Your task to perform on an android device: I want to checkout some badminton racket on the decathlon app.
Image 1: 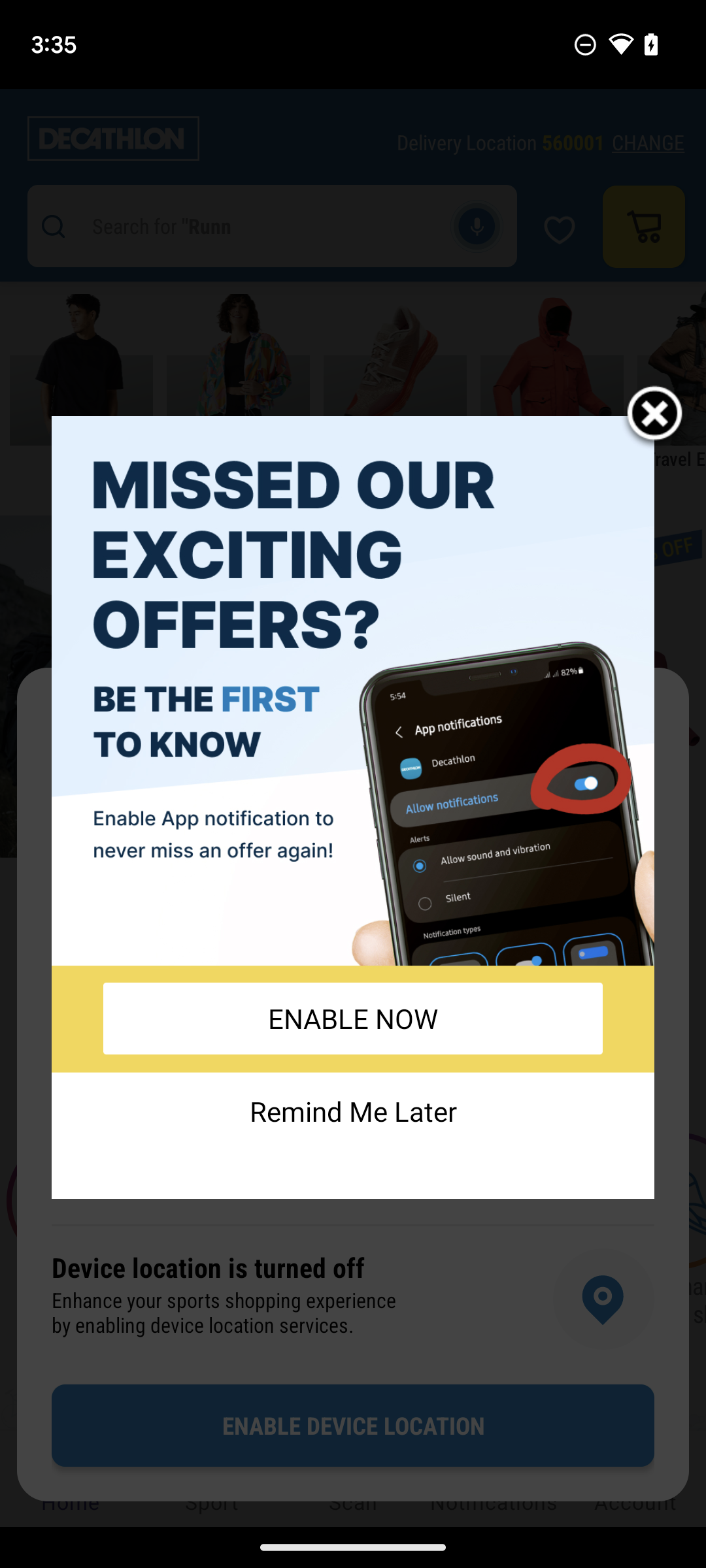
Click on the "X" button.
Step 1: click (654, 416)
Image 2: 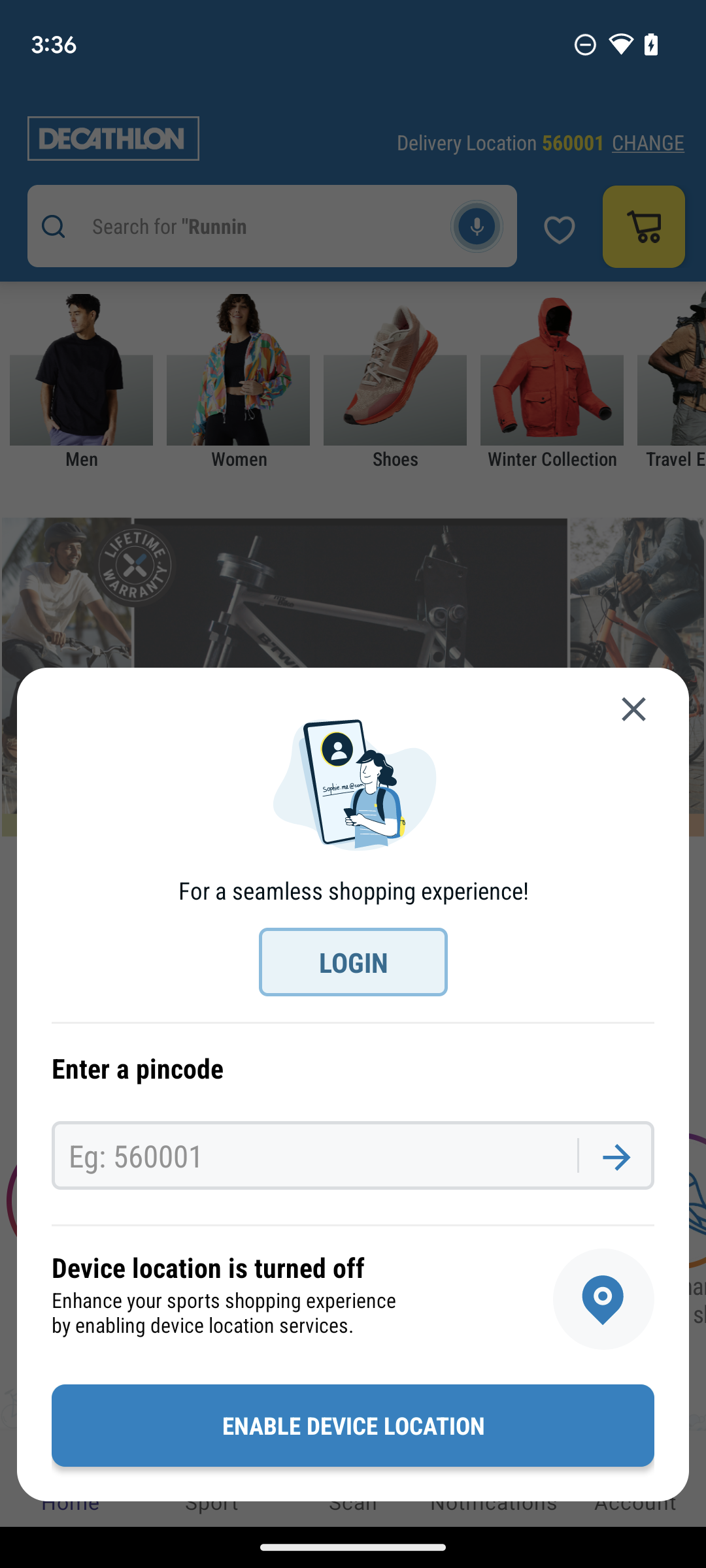
Click on the "X" button.
Step 2: click (633, 708)
Image 3: 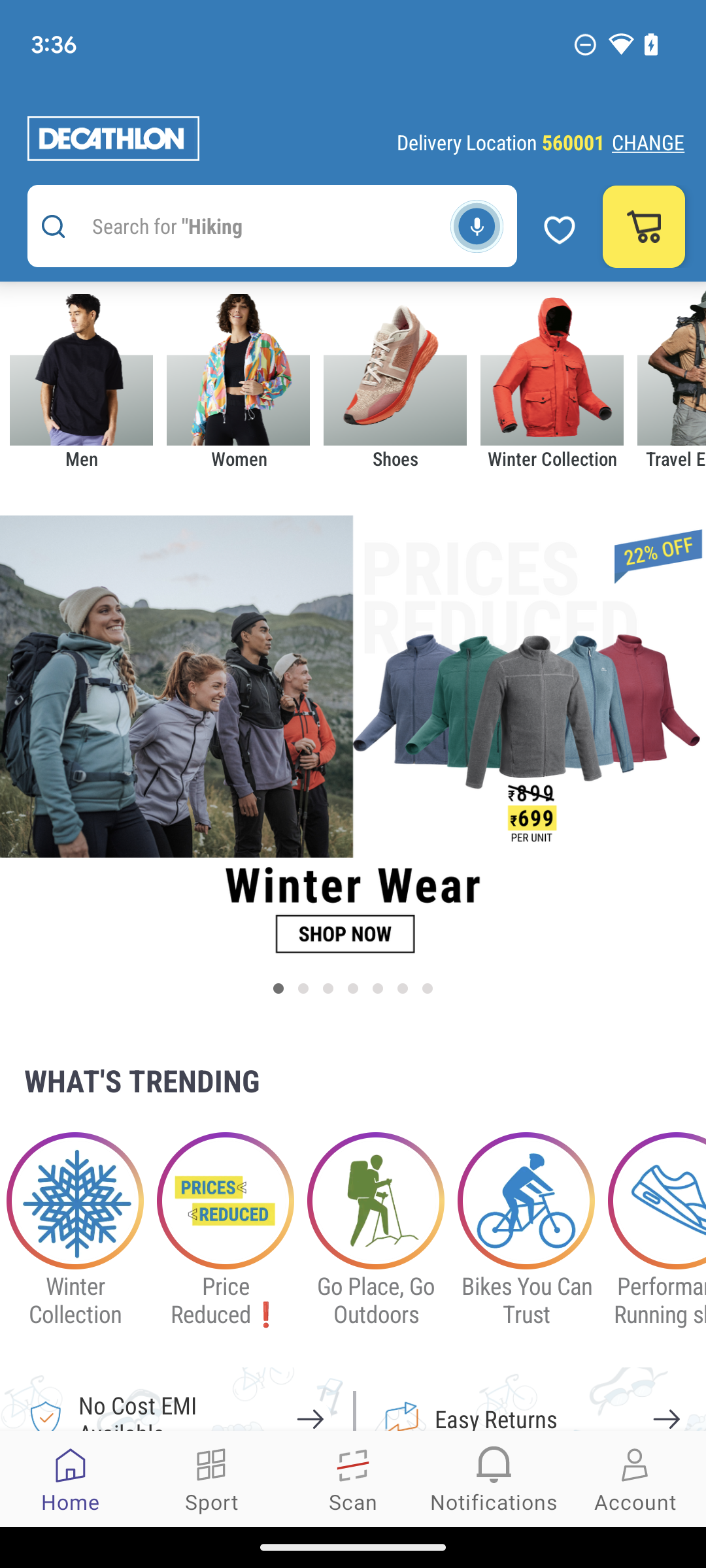
Click on the search bar on top of the screen.
Step 3: click (245, 226)
Image 4: 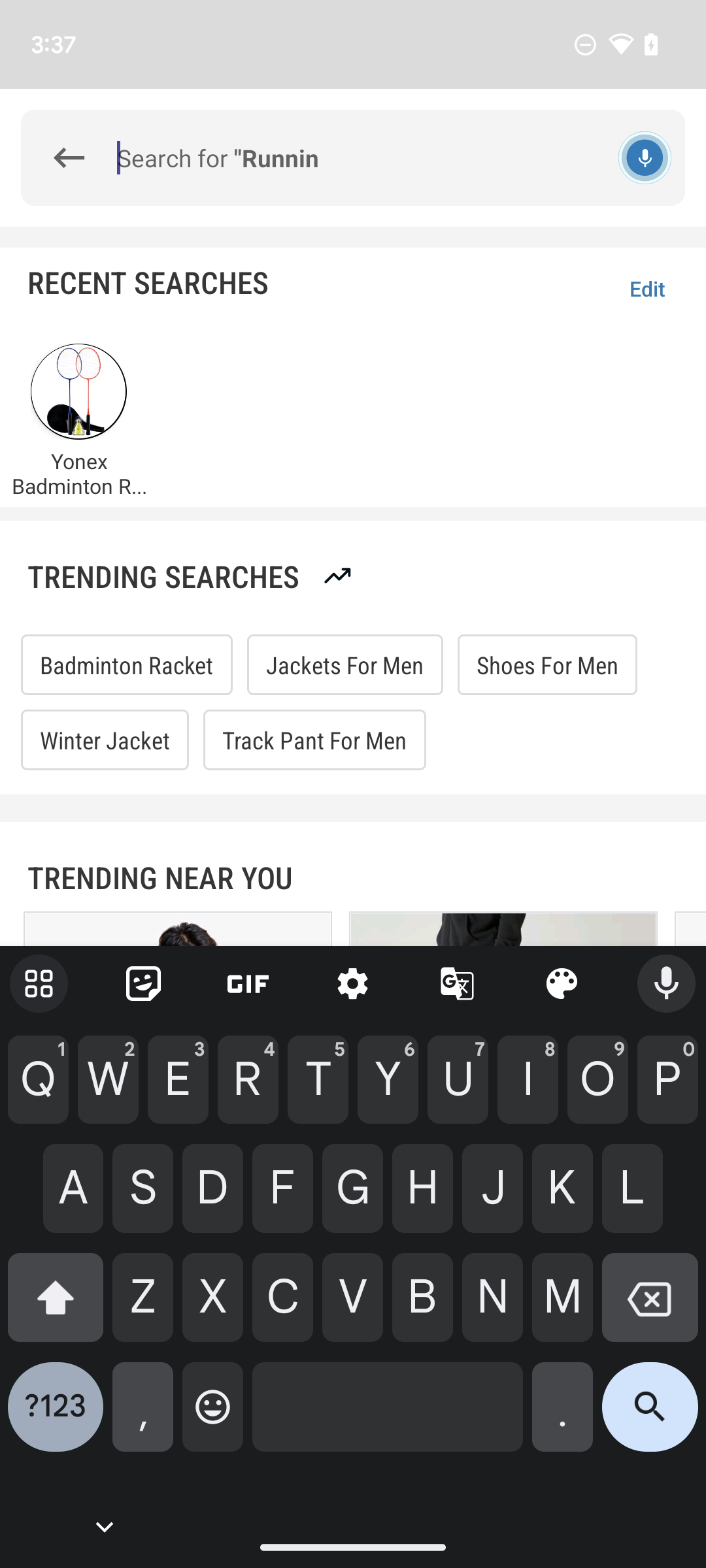
Enter Badminton Racket in the search bar.
Step 4: type "Badminton Racket"
Image 5: 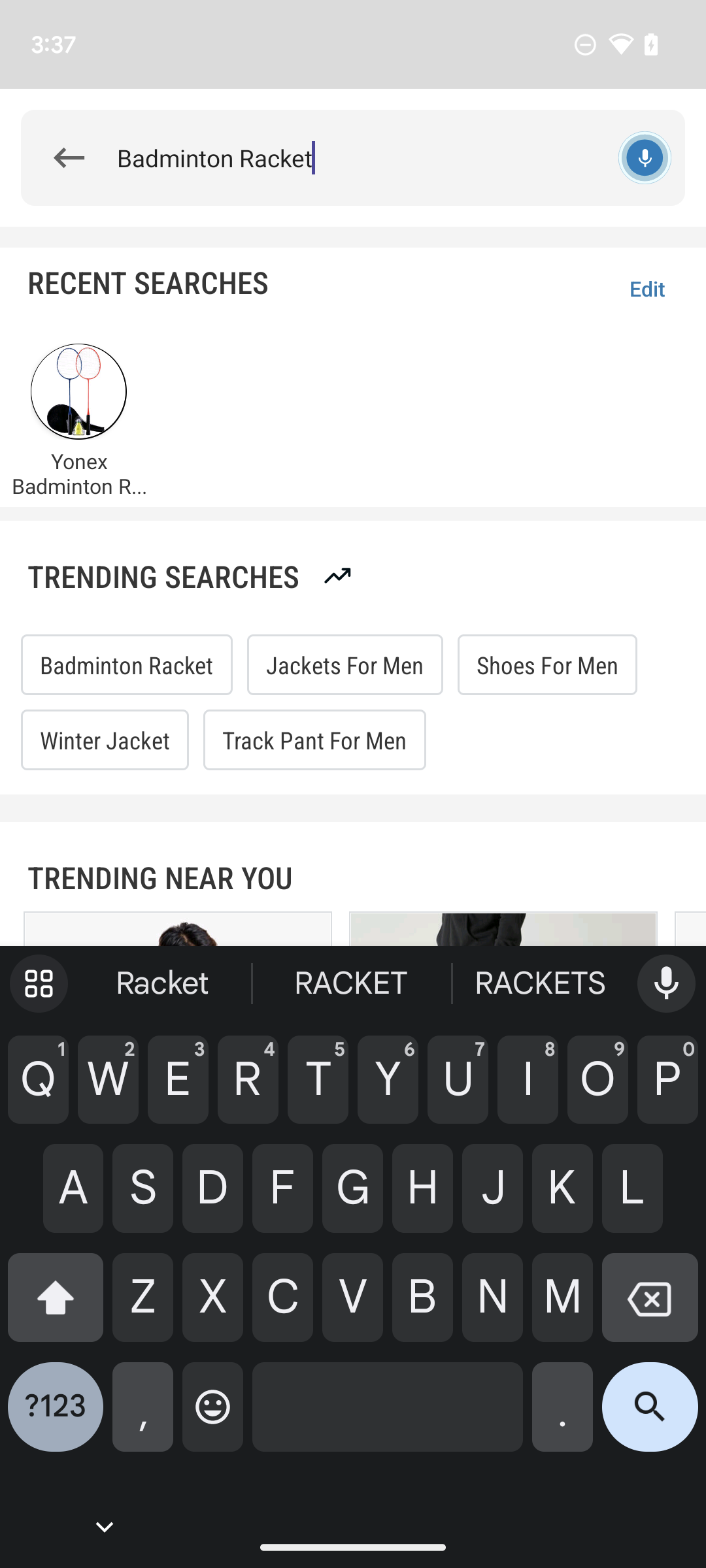
Click on the search icon on the bottom right side of the screen.
Step 5: click (650, 1417)